Your task to perform on an android device: Remove the Rubicon licensed Jeep kids car from the cart on the Toys R Us app.
Image 0: 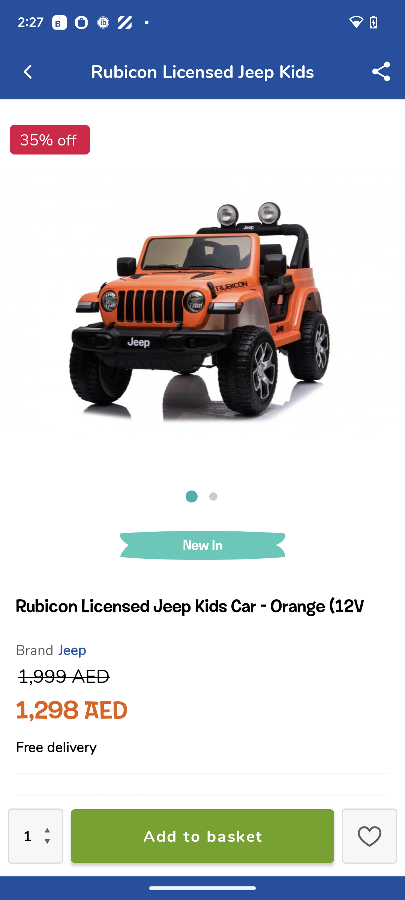
Click on the arrow icon at the top left corner of the screen.
Step 0: click (27, 72)
Image 1: 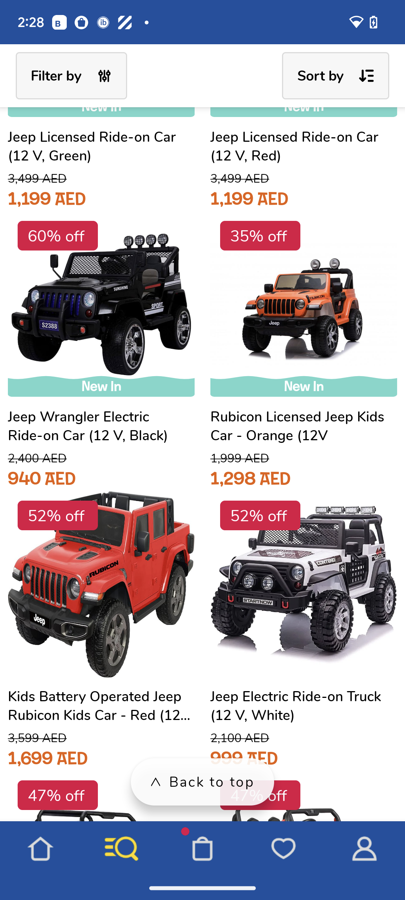
Click on the basket icon at the bottom of the screen.
Step 1: click (202, 849)
Image 3: 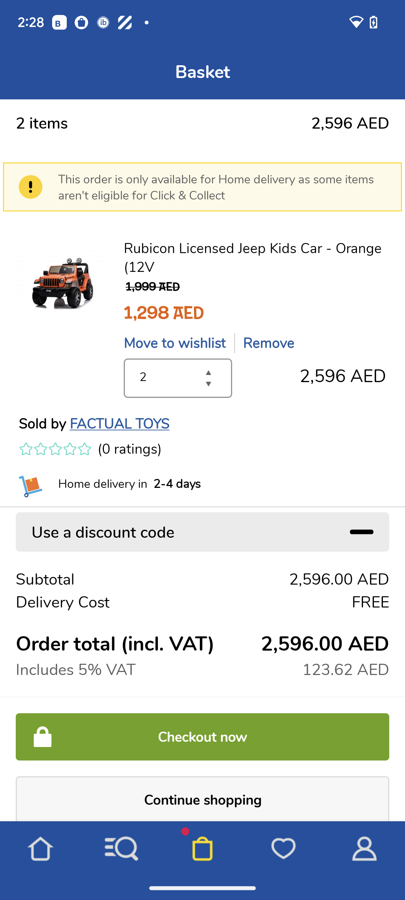
Click on the remove option in the middle of the screen.
Step 3: click (268, 343)